Your task to perform on an android device: I want to switch to an off-white theme because the current one is making my eyes look weird.
Image 0: 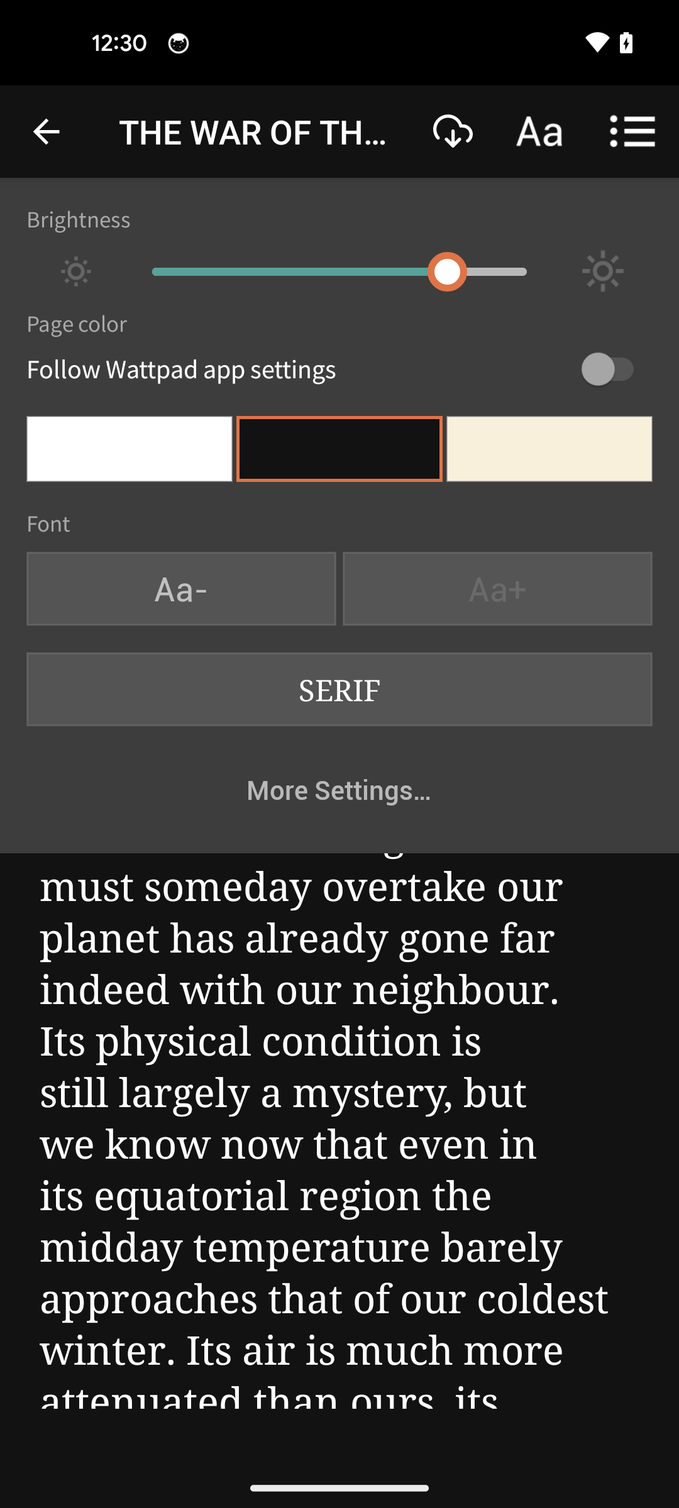
Select the off white theme button
Step 0: click (329, 446)